Your task to perform on an android device: Create a document with the text "My favorite Black are RED ,PINK BLUE, in Google Docs.
Image 1: 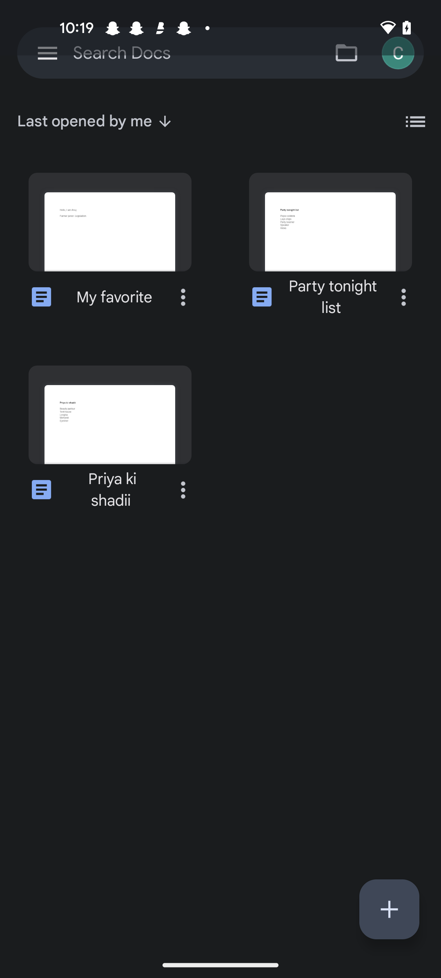
Click on the +icon 
Step 1: click (389, 909)
Image 2: 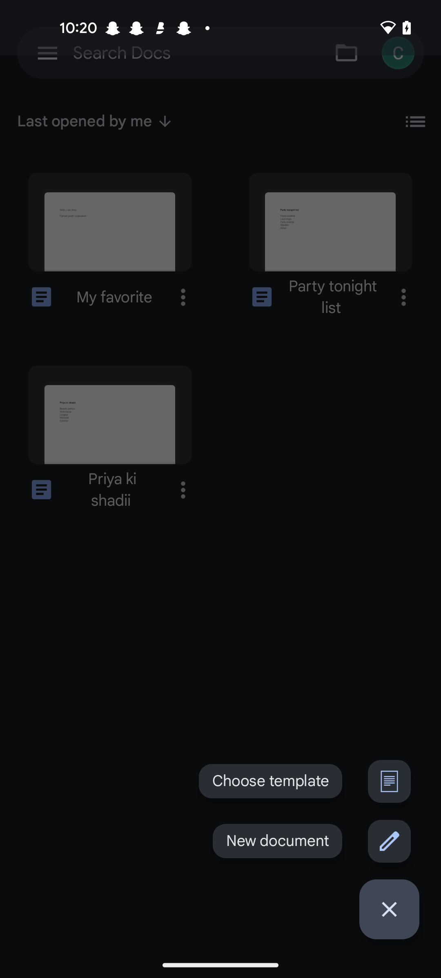
Click on the new documents 
Step 2: click (277, 841)
Image 3: 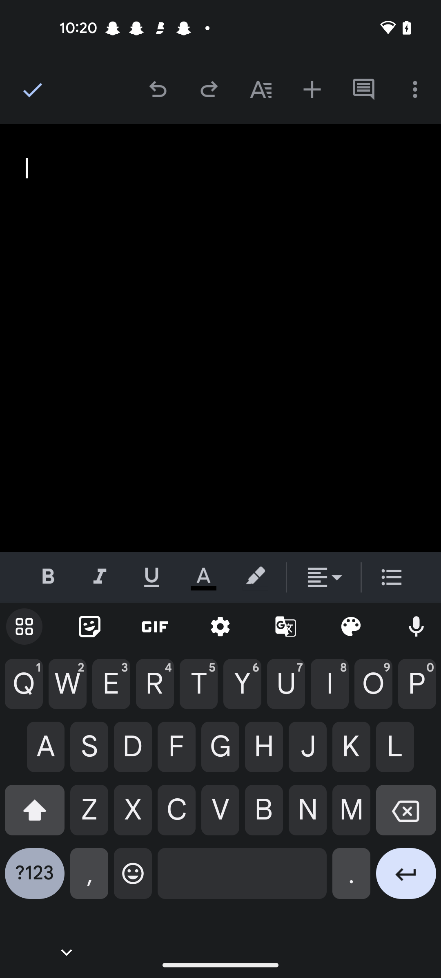
Enter text as My favorite Black are RED ,PINK BLUE
Step 3: type "My favorite Black are RED ,PINK BLUE"